Your task to perform on an android device: I want to know the currency exchange rates of euros to USD in the last one year, so show me the currency exchange rates between euros and US dollars in the past one year on the Currency Plus app.
Image 0: 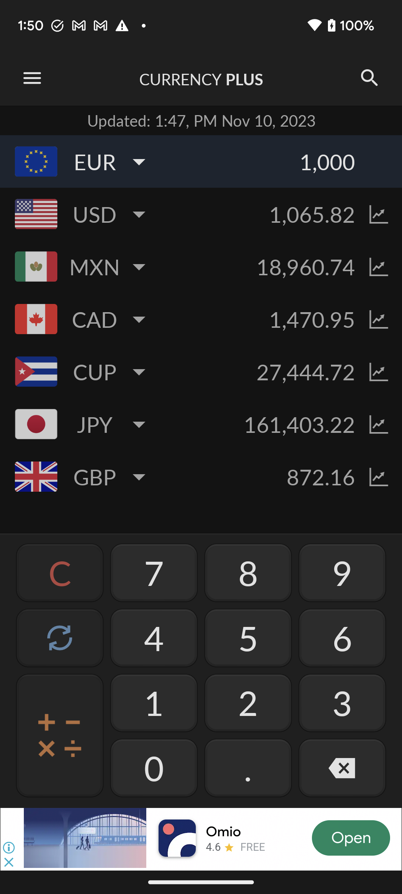
Click on the chart icon of the USD currency to view the currency exchange rates of past one year.
Step 0: click (379, 213)
Image 2: 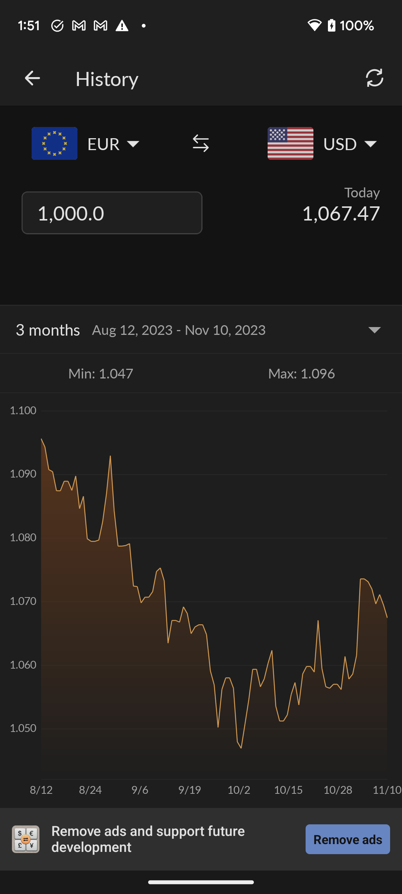
Click on the drop down button of three months.
Step 2: click (374, 329)
Image 3: 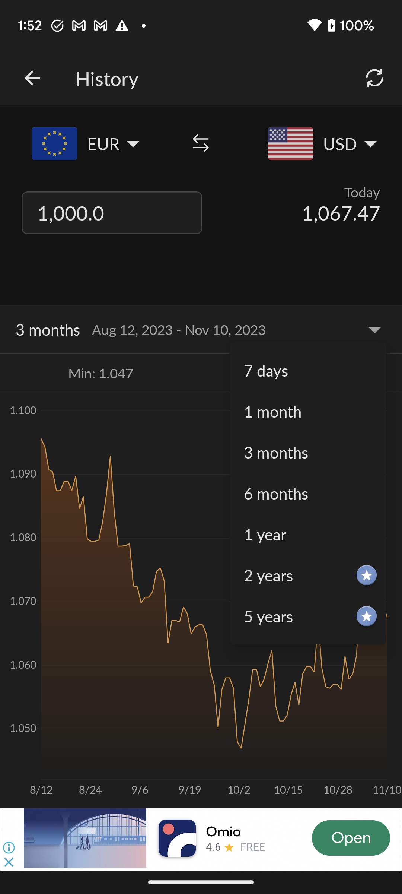
Click on the 1 year to select the duration.
Step 3: click (308, 534)
Image 4: 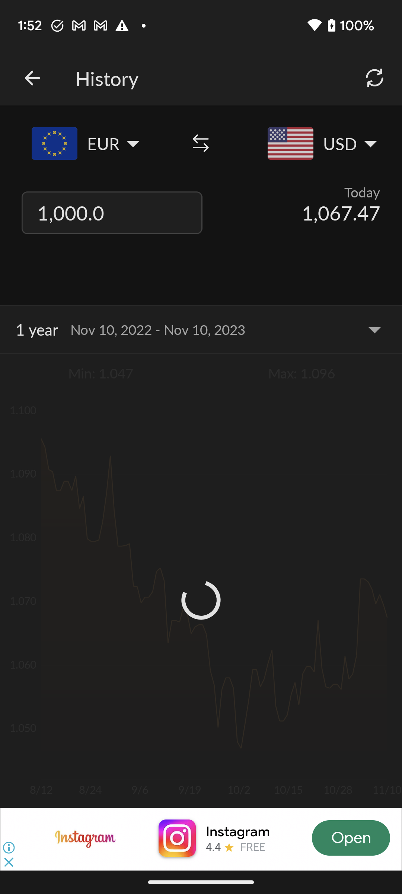
Click on the 1 year to select the duration.
Step 4: wait